Your task to perform on an android device: Open the NoteBook app and Make a new note with the title Places and enter Japan in the note body
Image 0: 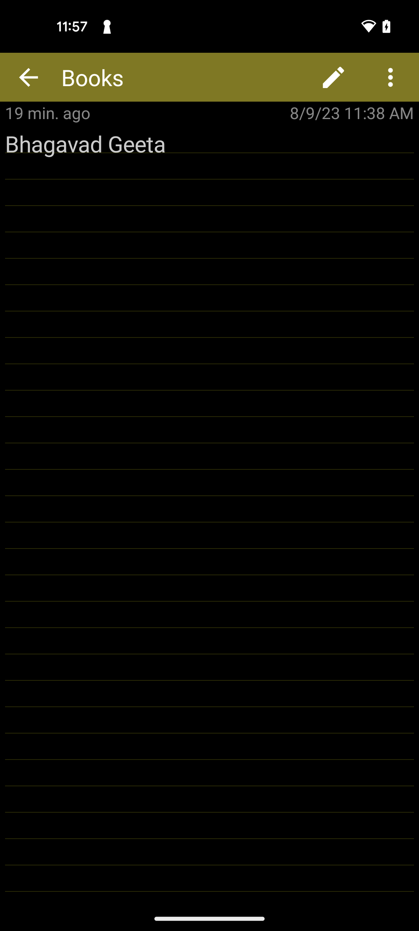
open the NoteBook app
Step 0: open app "Notebook"
Image 1: 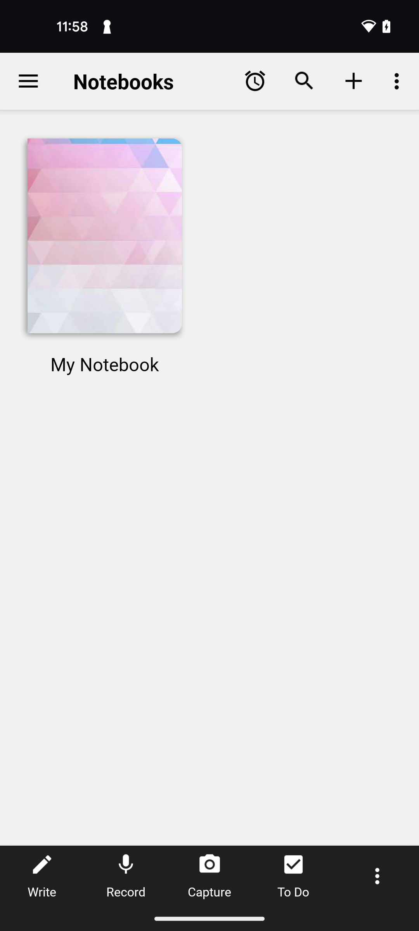
click on the My Notebook file
Step 1: click (104, 236)
Image 2: 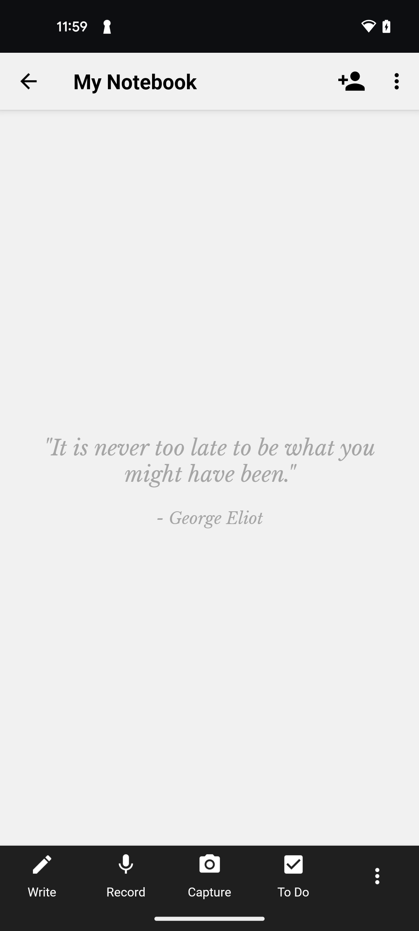
click on the Write option at the bottom left corner of the screen
Step 2: click (42, 864)
Image 3: 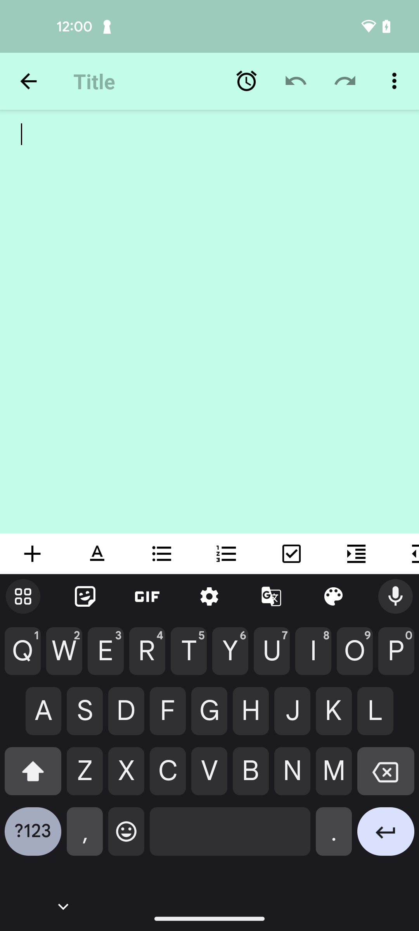
enter the note body Japan
Step 3: type "Japan"
Image 4: 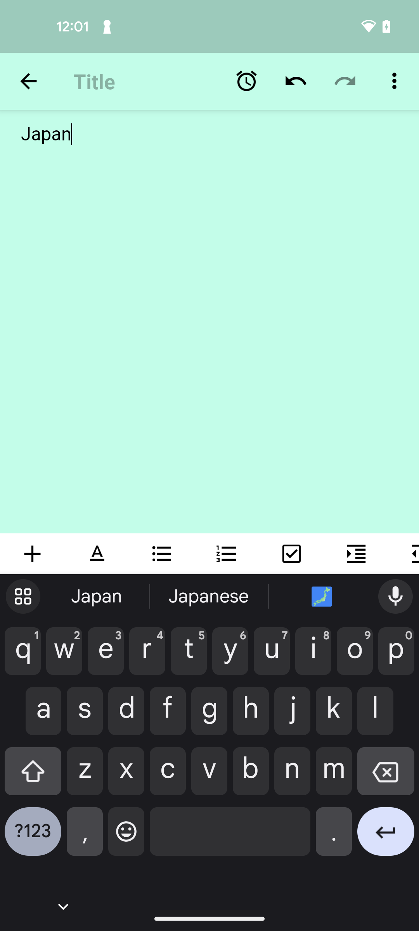
click on the title section
Step 4: click (147, 81)
Image 5: 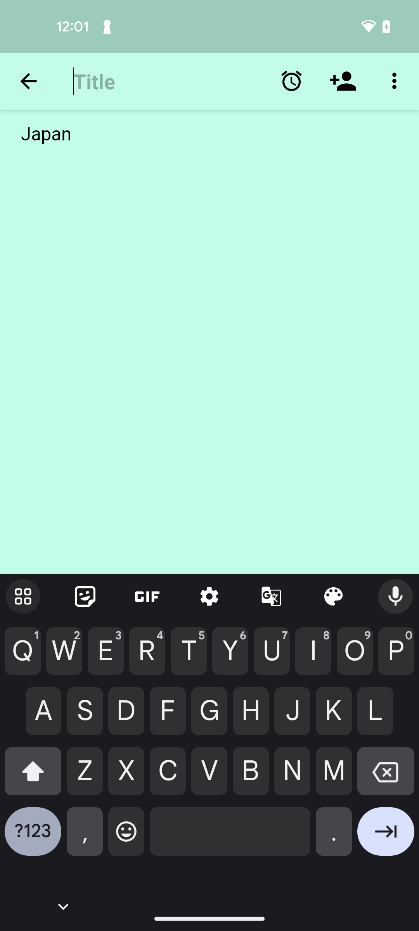
enter the Title name Places
Step 5: type "Places"
Image 6: 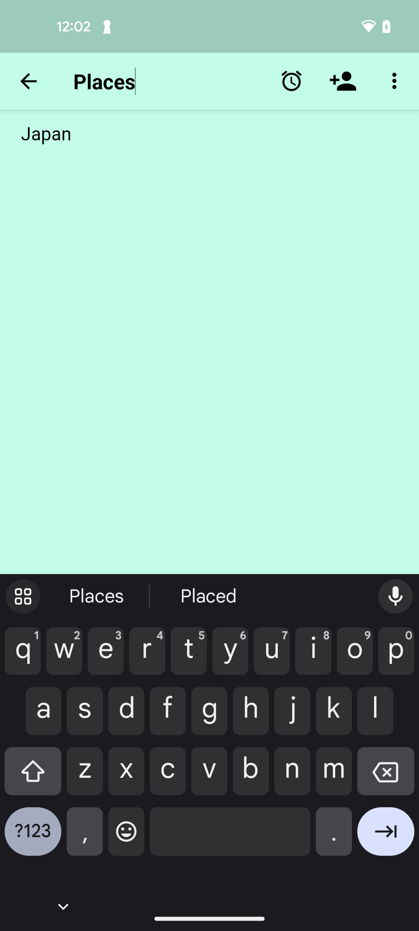
click on the back arrow icon at the top left corner of the screen
Step 6: click (28, 81)